Your task to perform on an android device: My mom suggested me to check the flight details for British Airways Airlines in the Cheapflights app because their costs are often inexpensive.
Image 0: 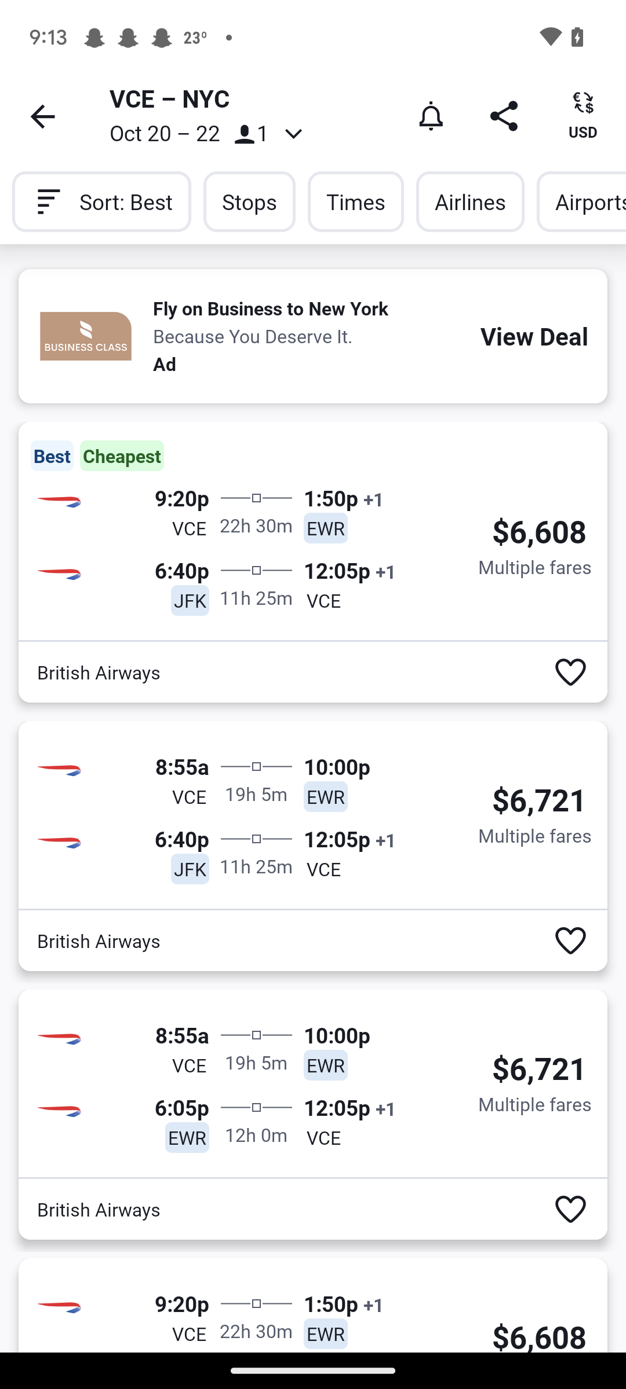
Click on the airlines tab 
Step 0: click (470, 201)
Image 1: 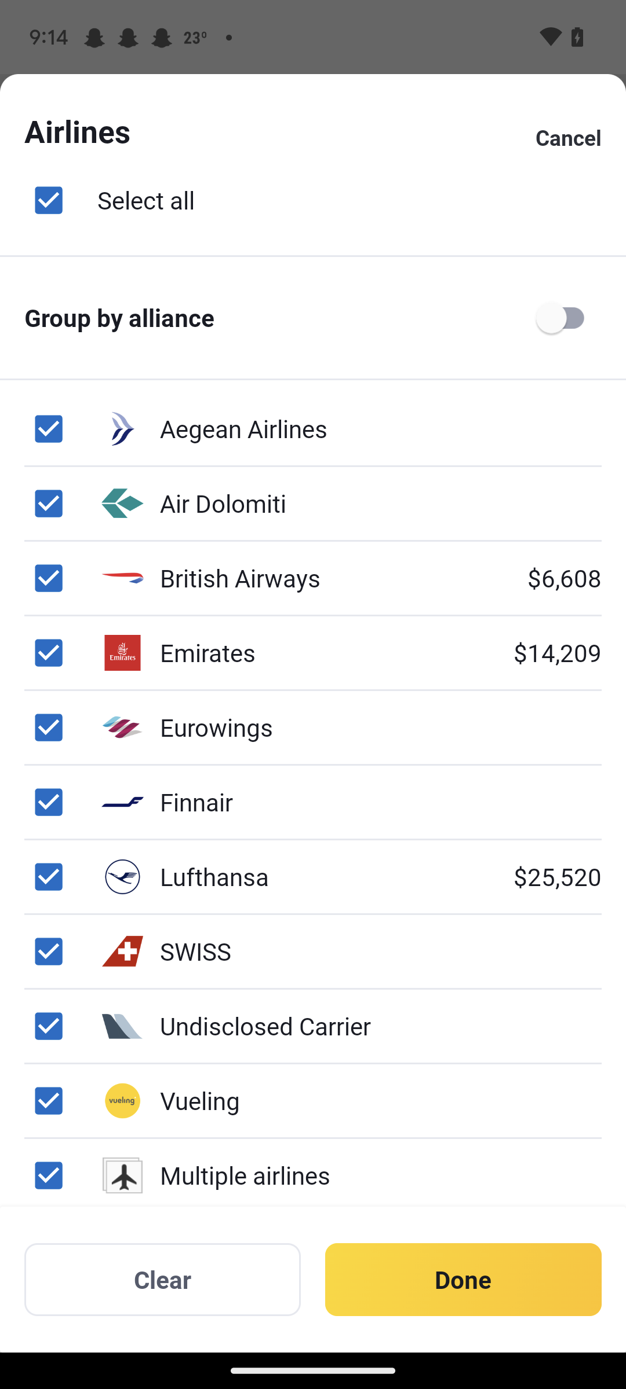
Click on the select all checkbox
Step 1: click (49, 200)
Image 2: 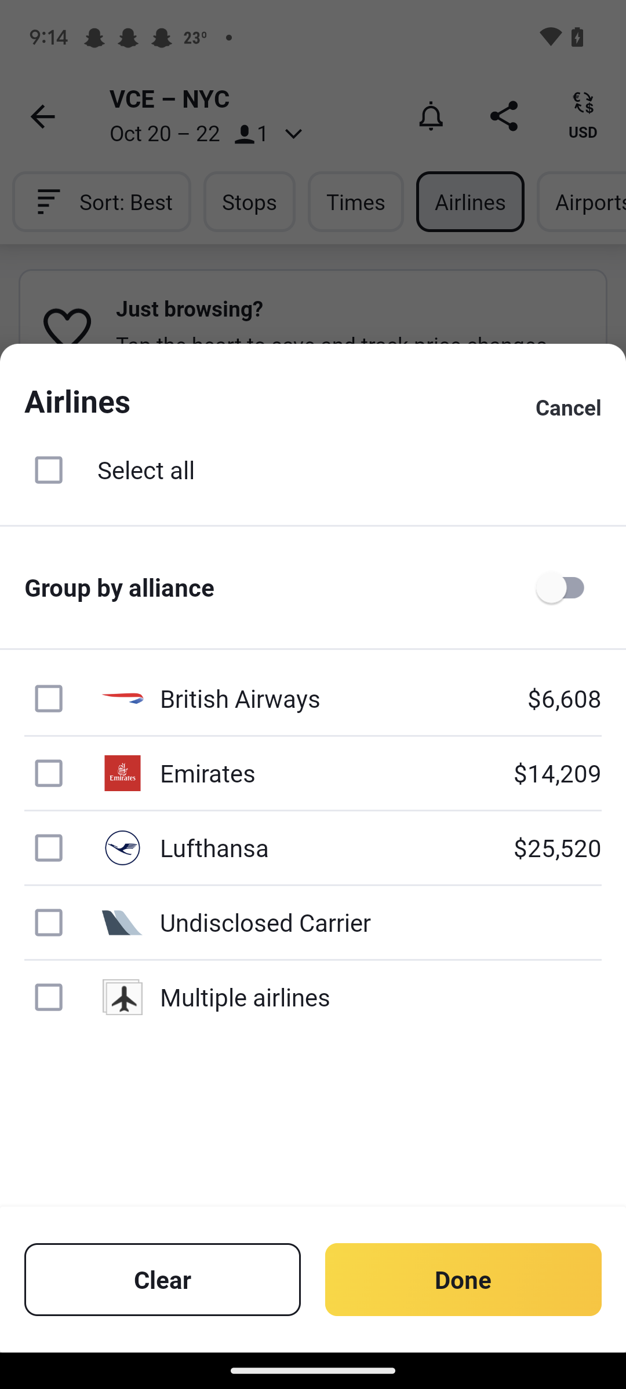
Click on the british airways checkbox
Step 2: click (49, 699)
Image 3: 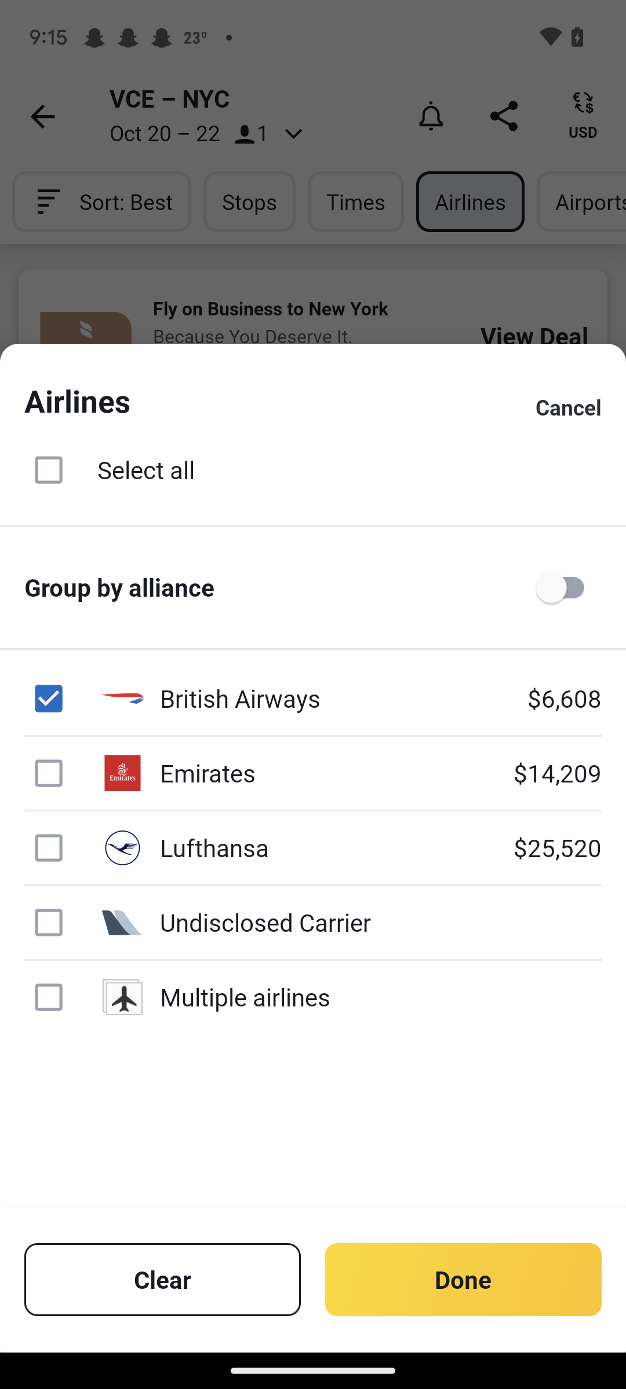
Click on the done button
Step 3: click (463, 1279)
Image 4: 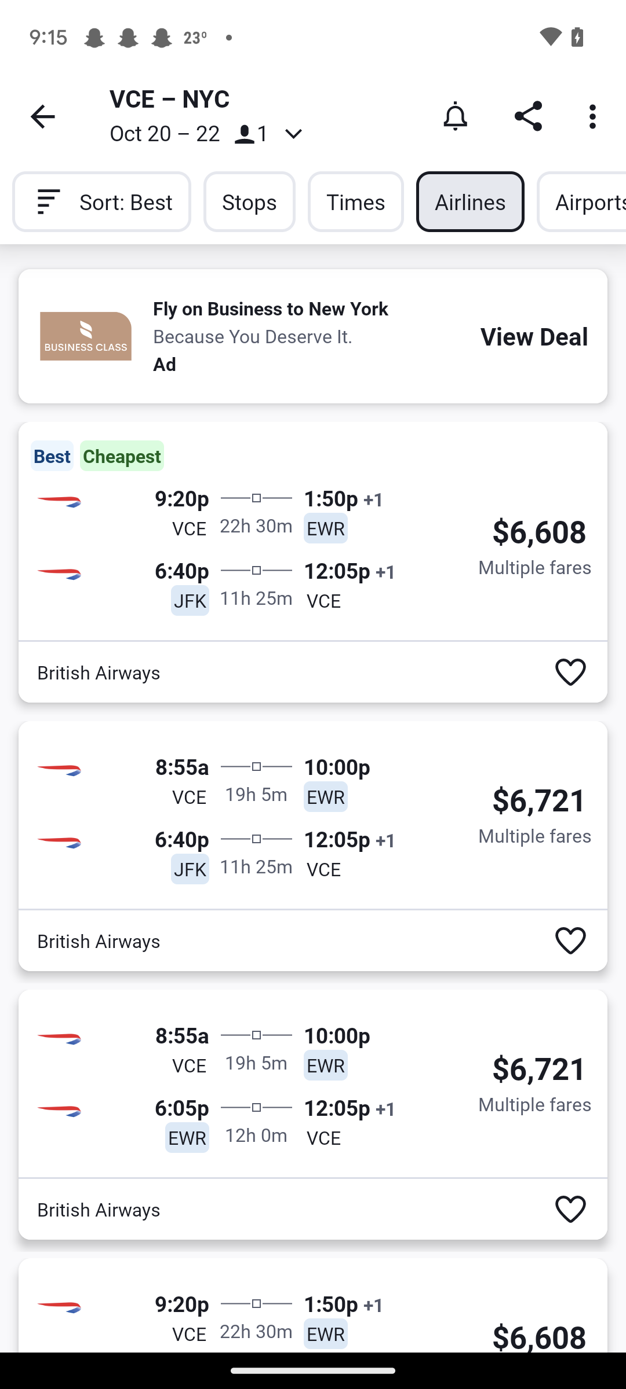
Open the first flight
Step 4: click (378, 570)
Image 5: 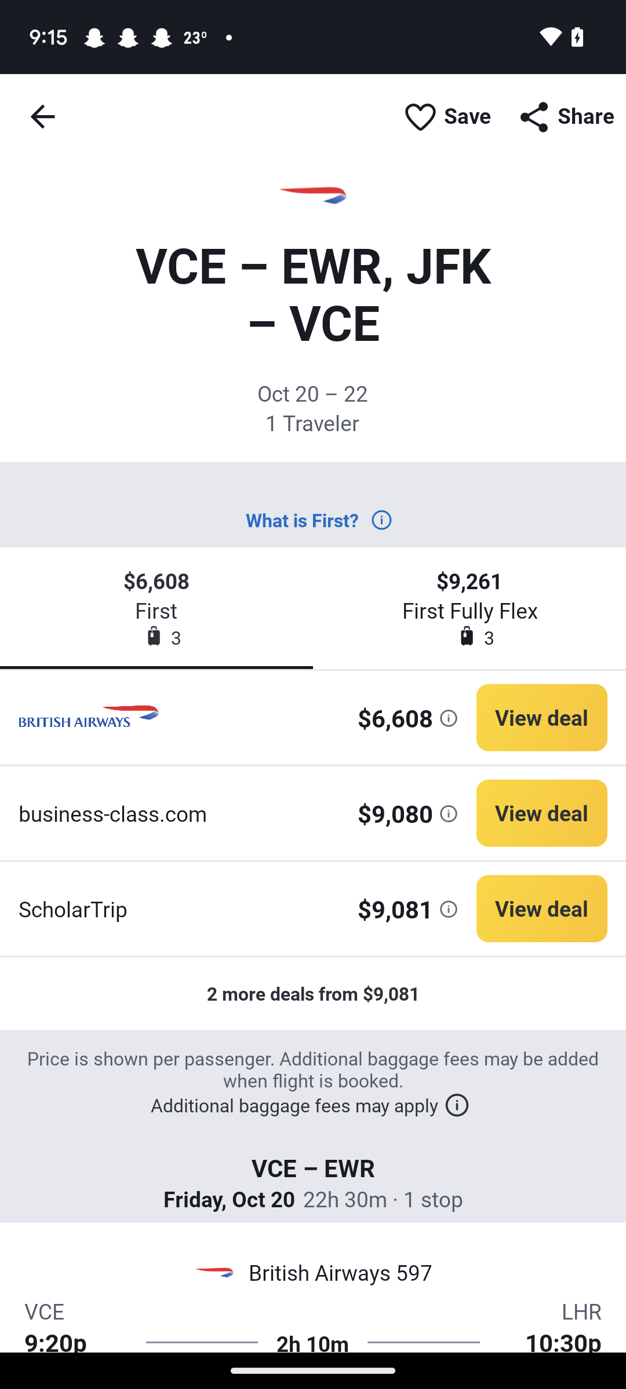
Swipe up to view flight details
Step 5: scroll down
Image 6: 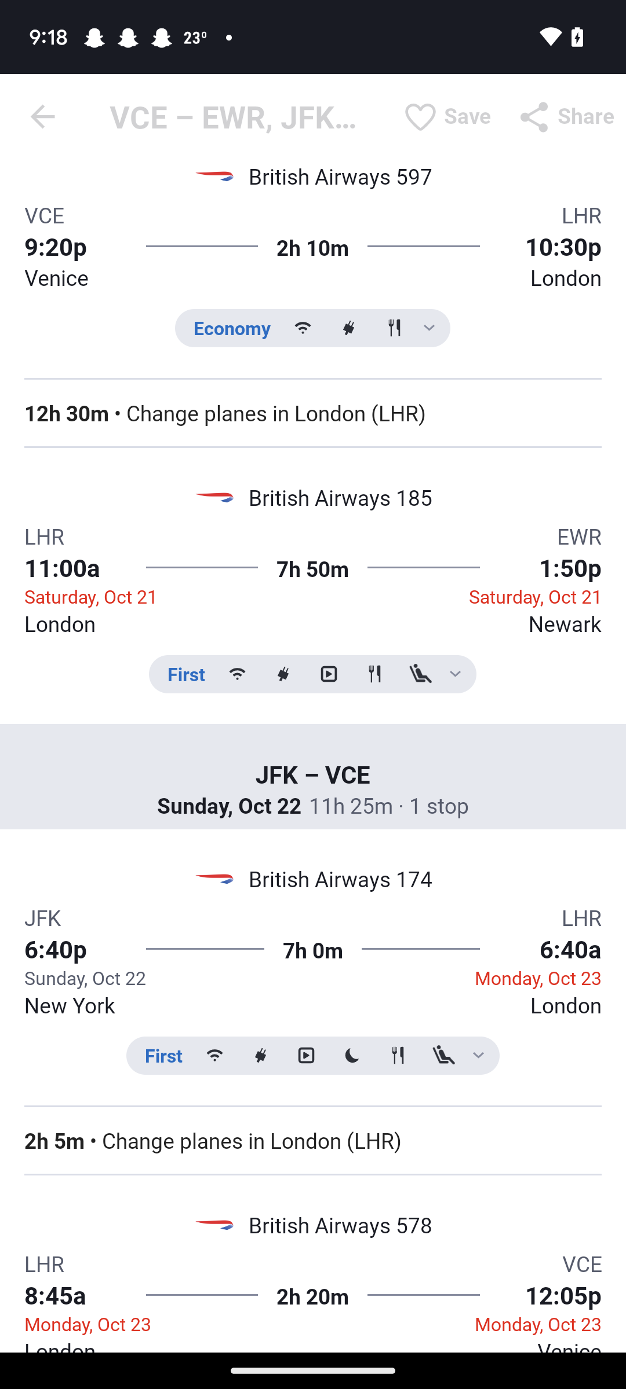
Swipe up to view flight details
Step 6: scroll down